Your task to perform on an android device: I want to see the current time in Vancouver where my friend Louis lives and my own time zone of Gouda, Netherlands time zone, to see the difference on the Time Zone Converter app.
Image 0: 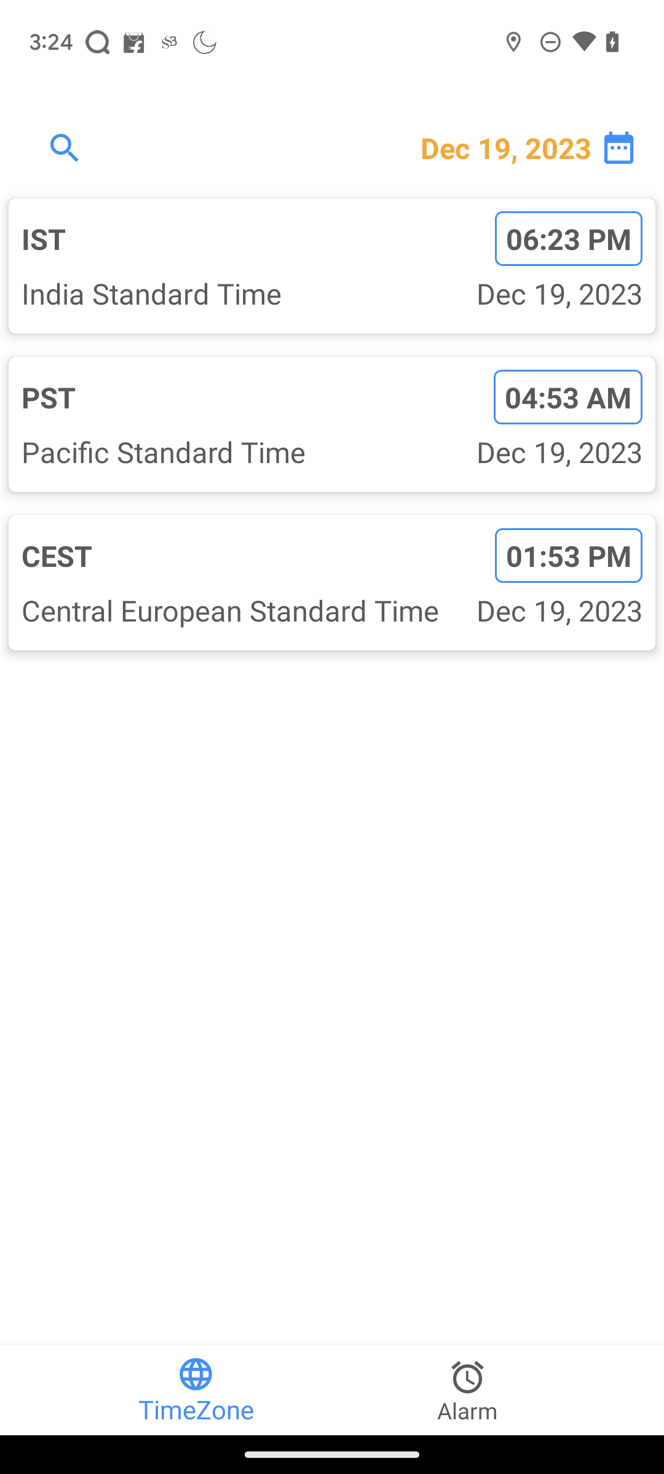
Click on the time of CEST which is my home time zone.
Step 0: click (569, 555)
Image 1: 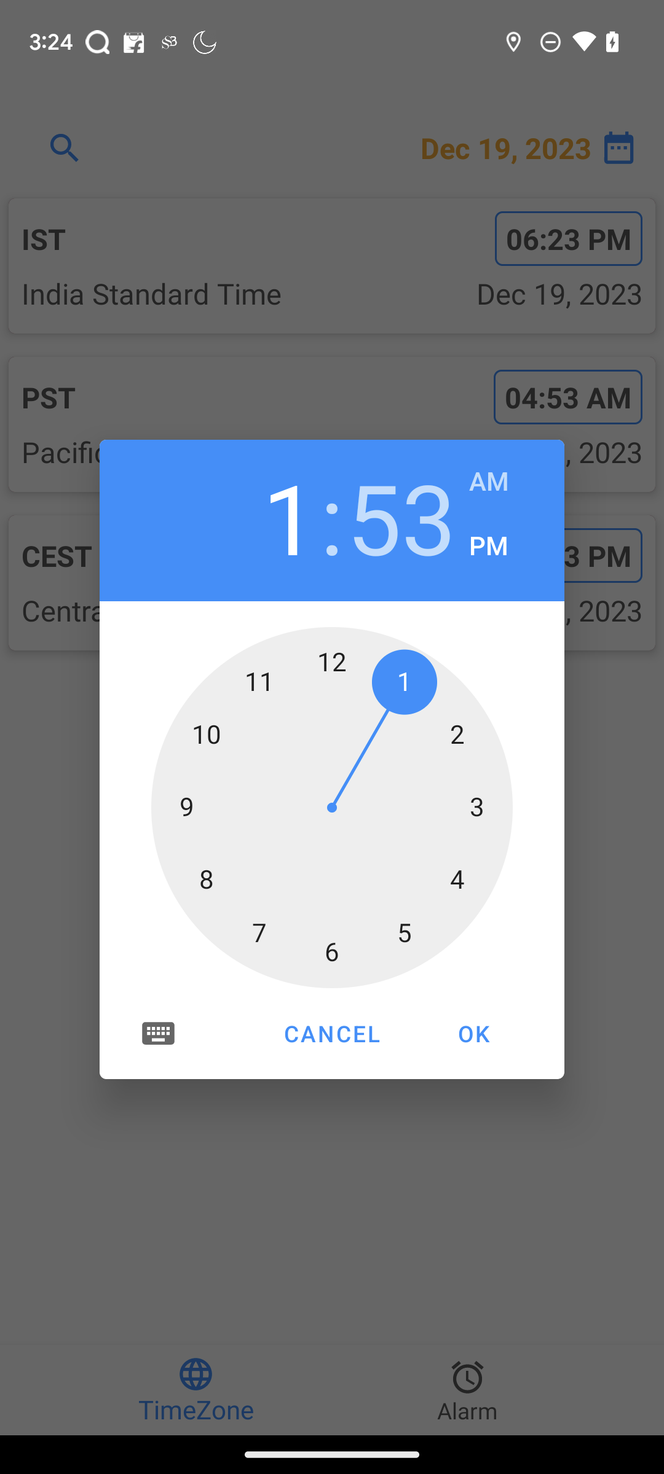
Click on 10
Step 1: click (205, 735)
Image 2: 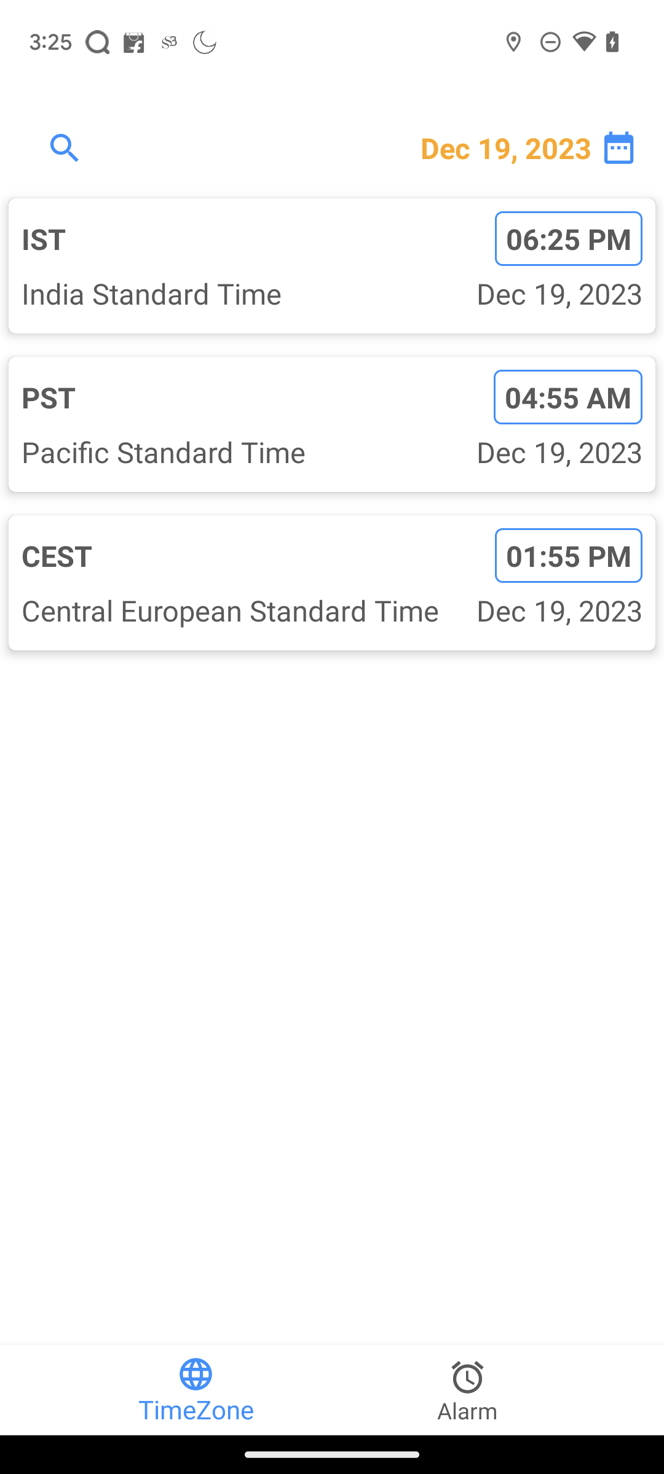
Click on 10
Step 2: wait
Image 3: 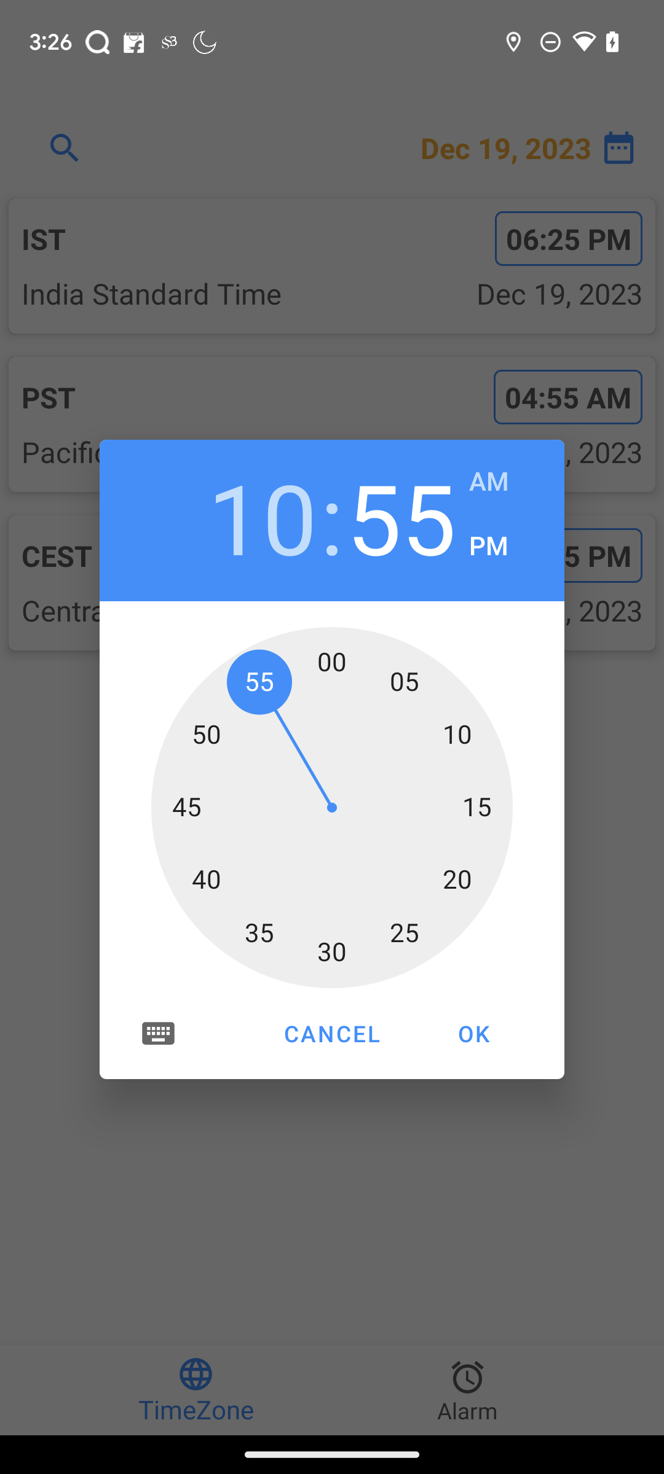
Click on 55
Step 3: wait
Image 4: 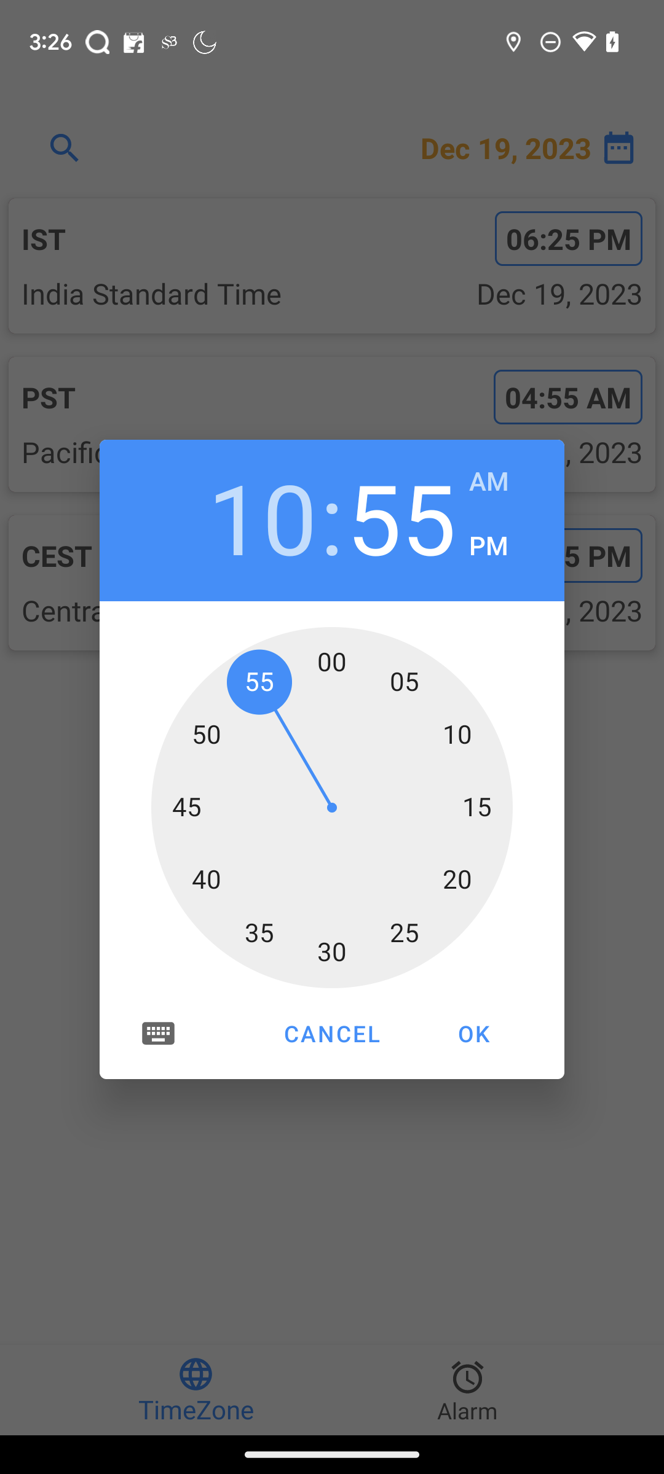
Click on OK
Step 4: click (473, 1034)